Your task to perform on an android device: I want to read The Martian - Andy Weir pdf file, so view The Martian - Andy Weir pdf file in the PDF Extra app.
Image 0: 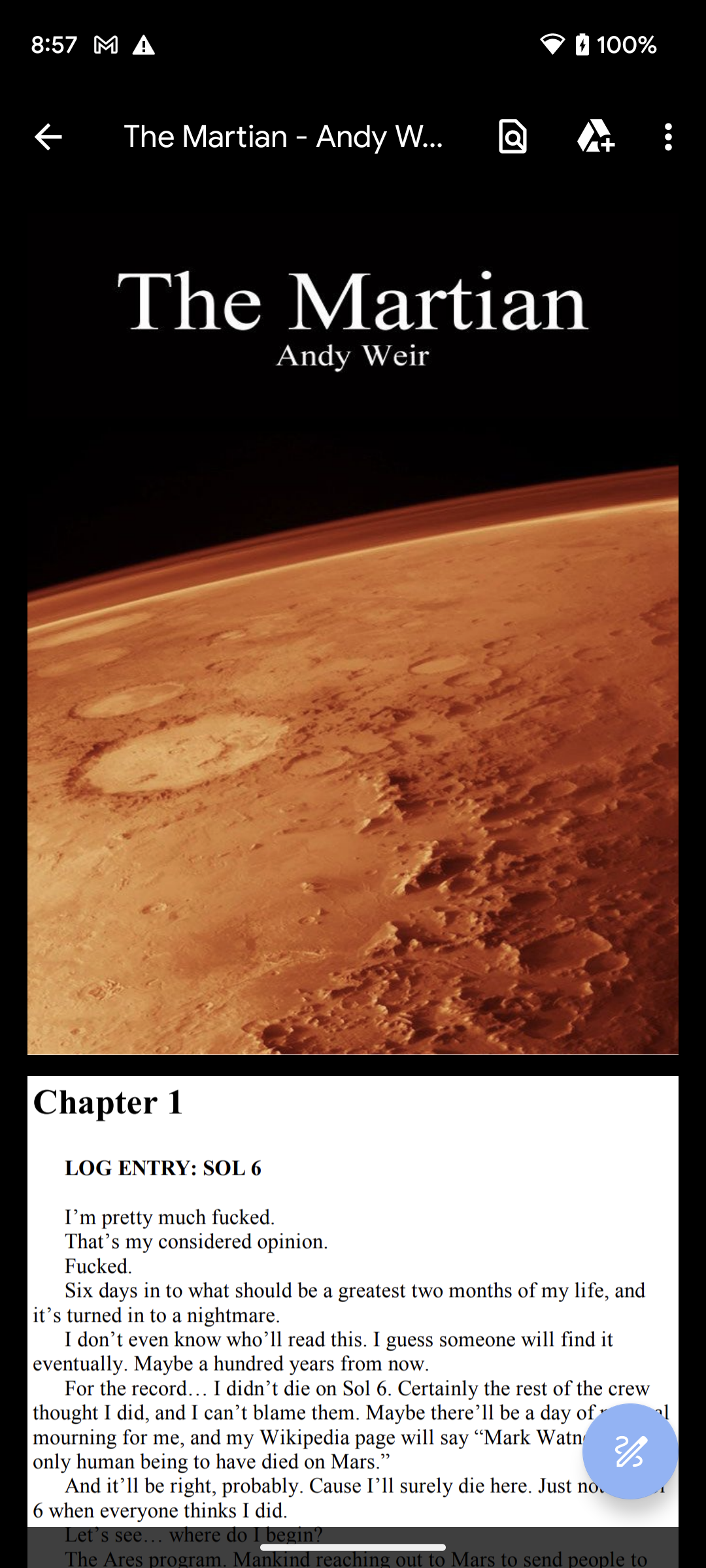
Scroll down to view the next page of this pdf file.
Step 0: scroll down
Image 1: 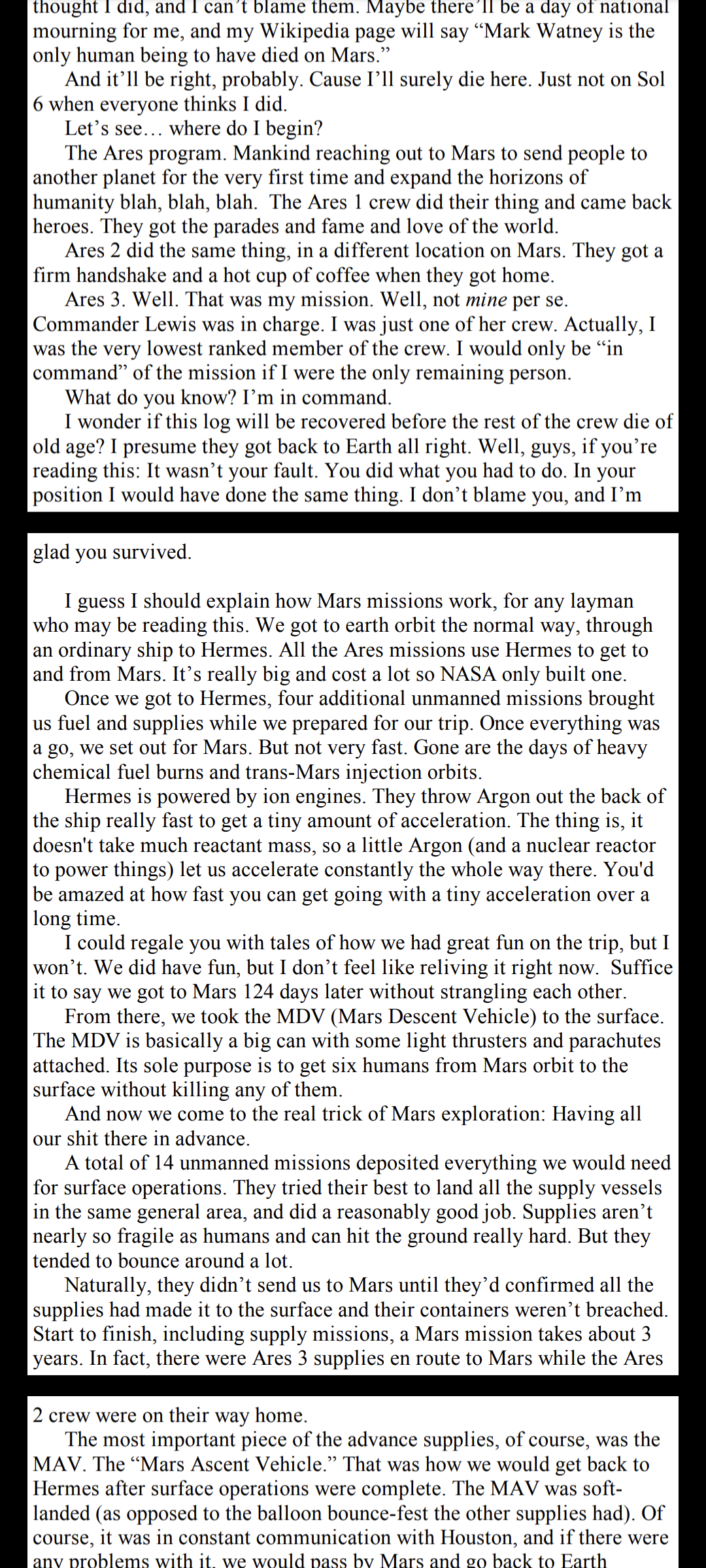
Scroll down to view the next page of this pdf file.
Step 1: scroll down
Image 2: 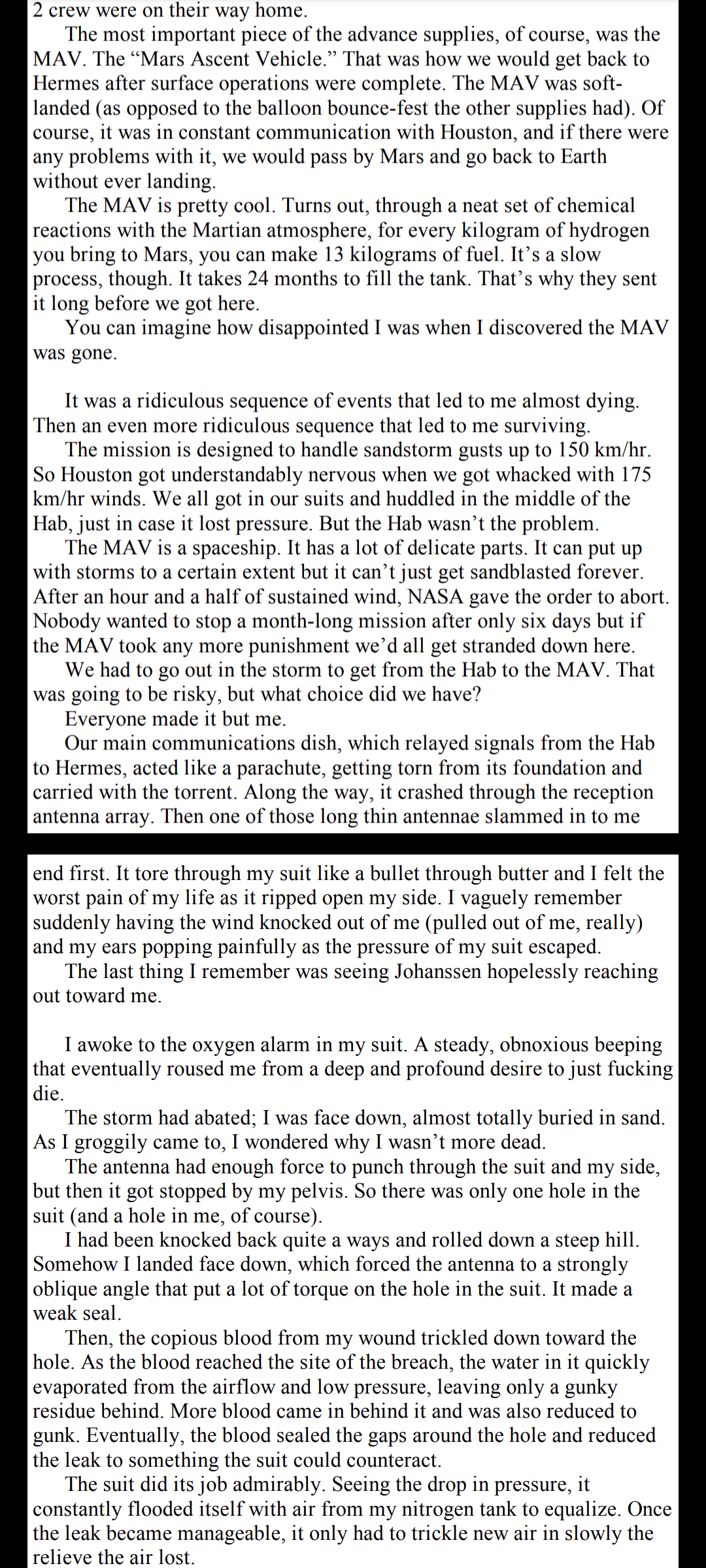
Scroll down to view the next page of this pdf file.
Step 2: scroll down
Image 3: 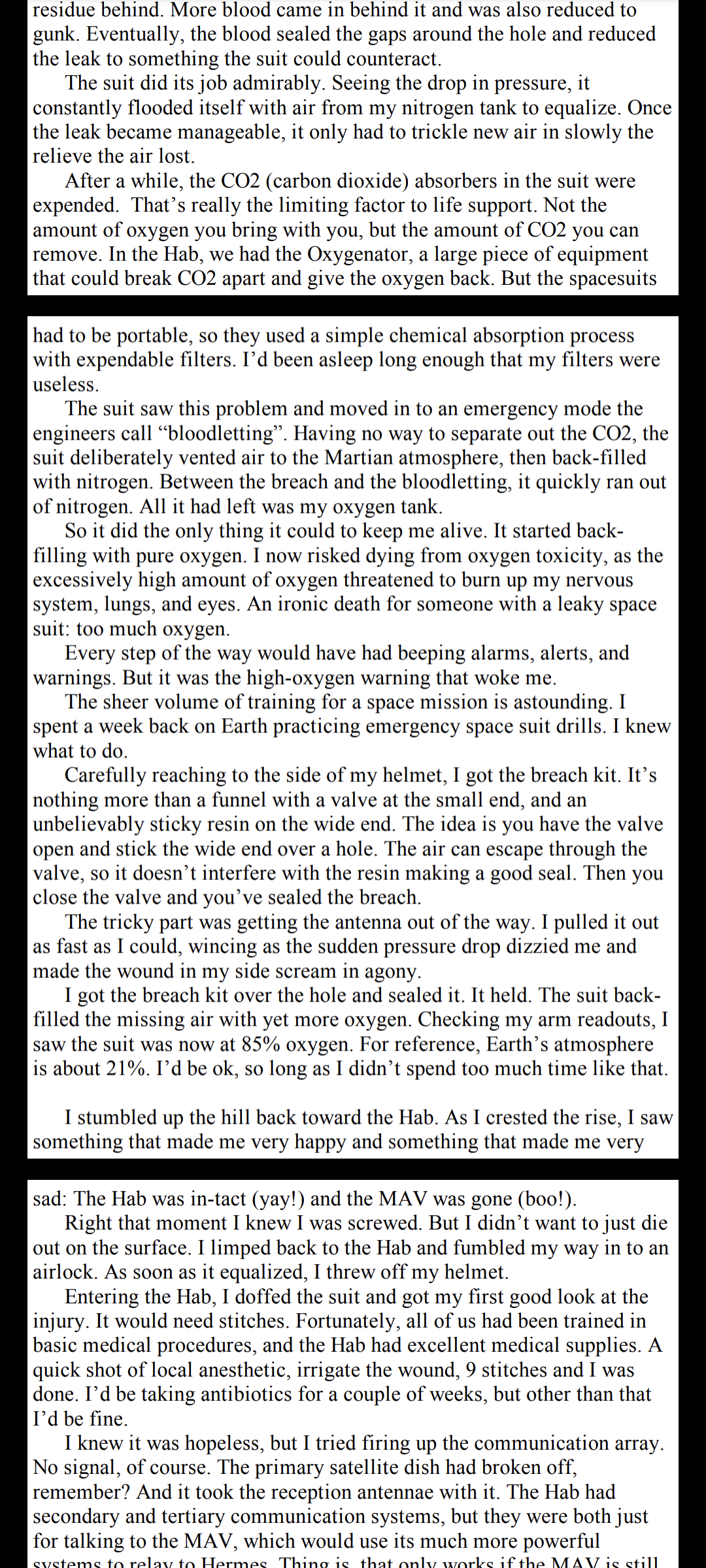
Scroll down to view the next page of this pdf file.
Step 3: scroll down
Image 4: 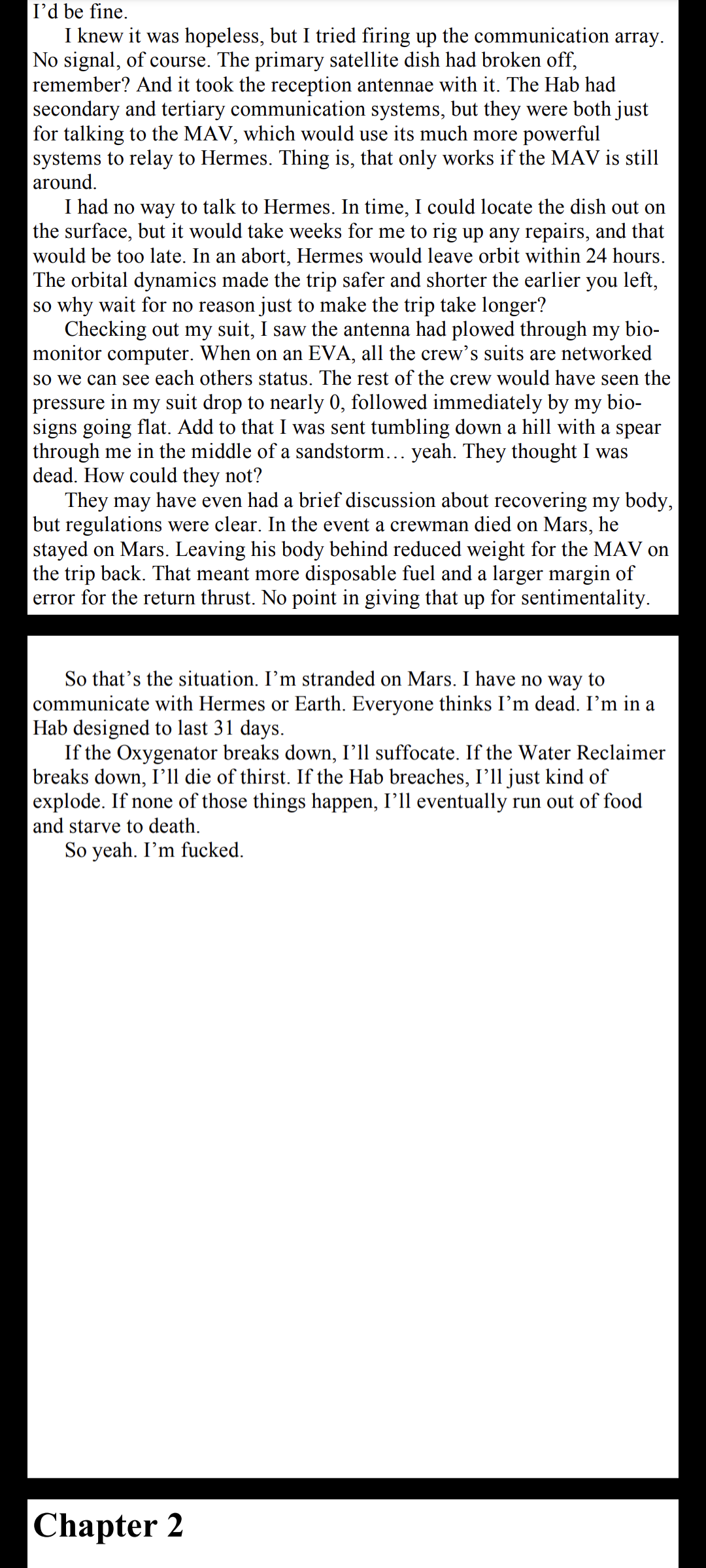
Scroll down to view the next page of this pdf file.
Step 4: scroll down